Your task to perform on an android device: I'd like to save the slide in the Show app.
Image 0: 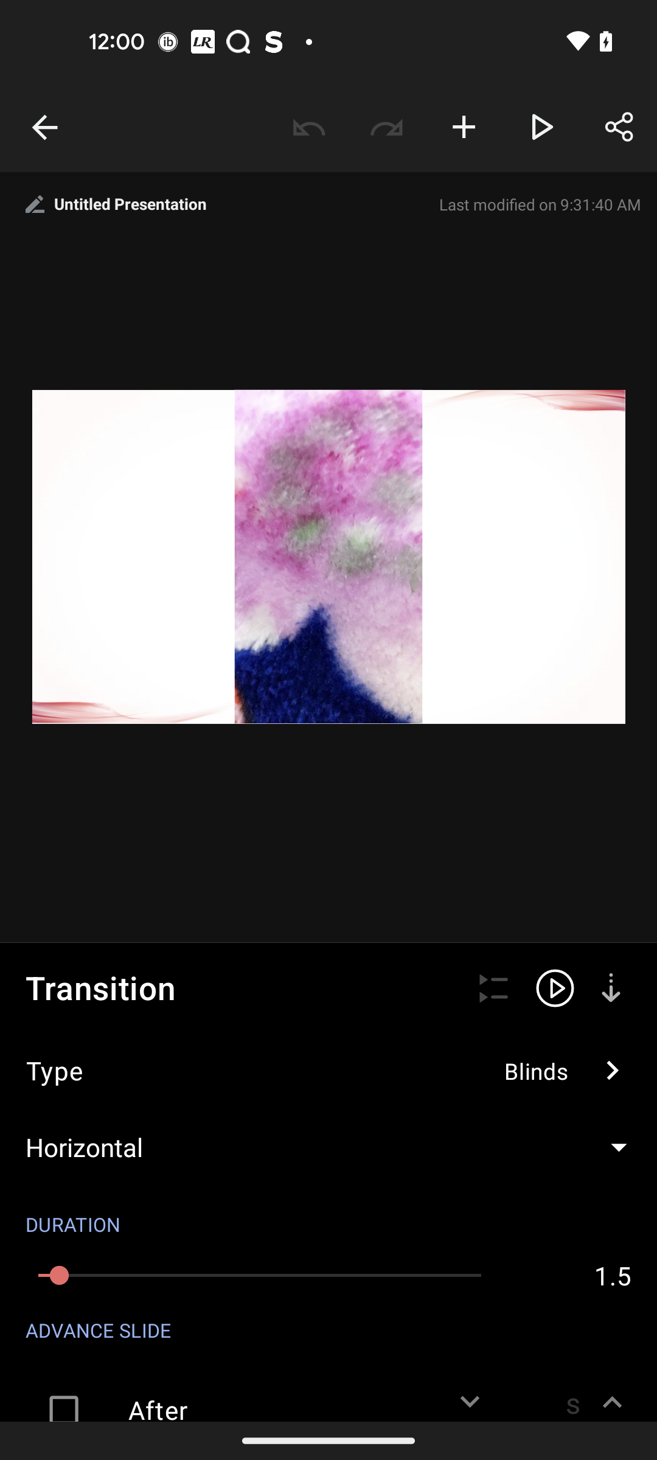
Go back to the previous screen to save the slide
Step 0: press back button